Your task to perform on an android device: The fourth product on the list appears to be fascinating and large in size, so I'd like to see more details about it.
Image 0: 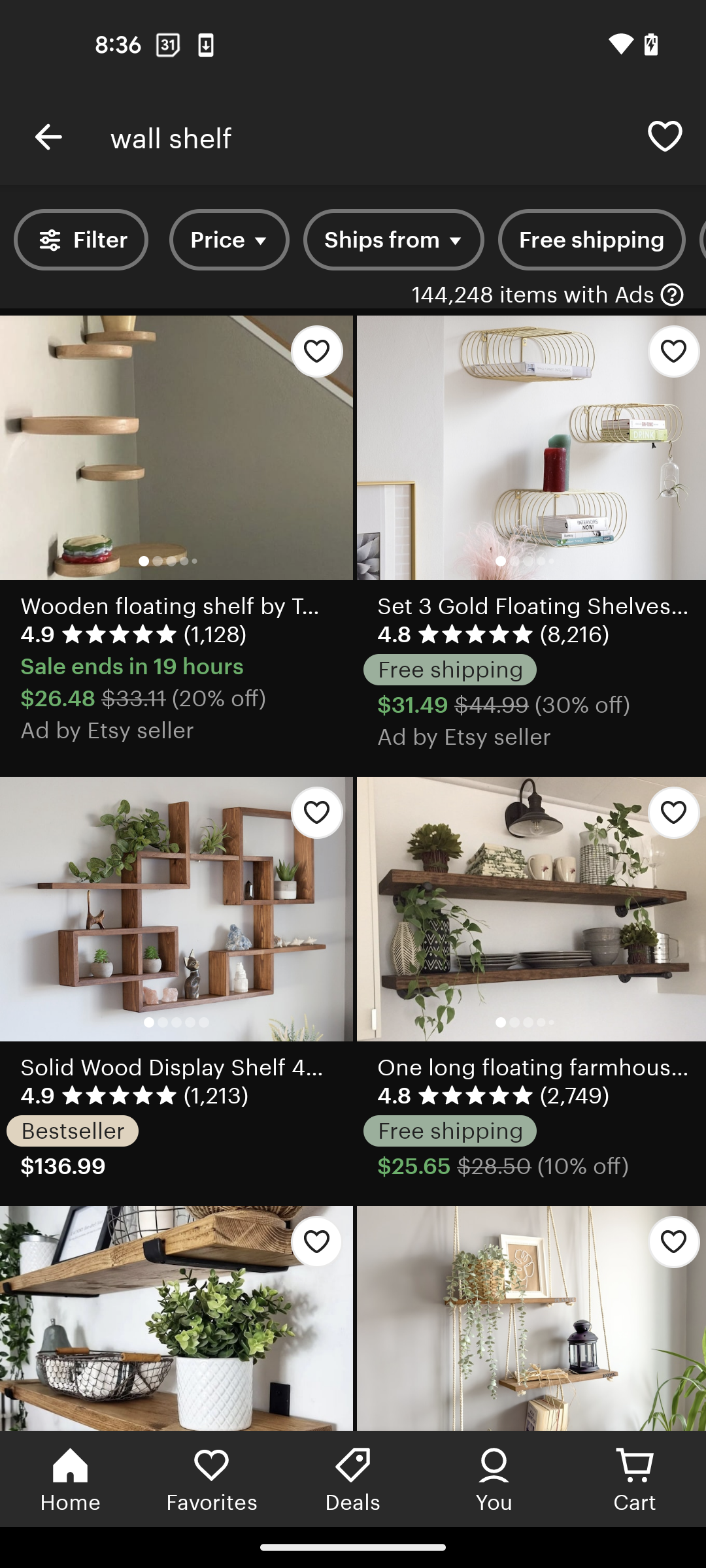
click on the fourth product from the list
Step 0: click (556, 913)
Image 1: 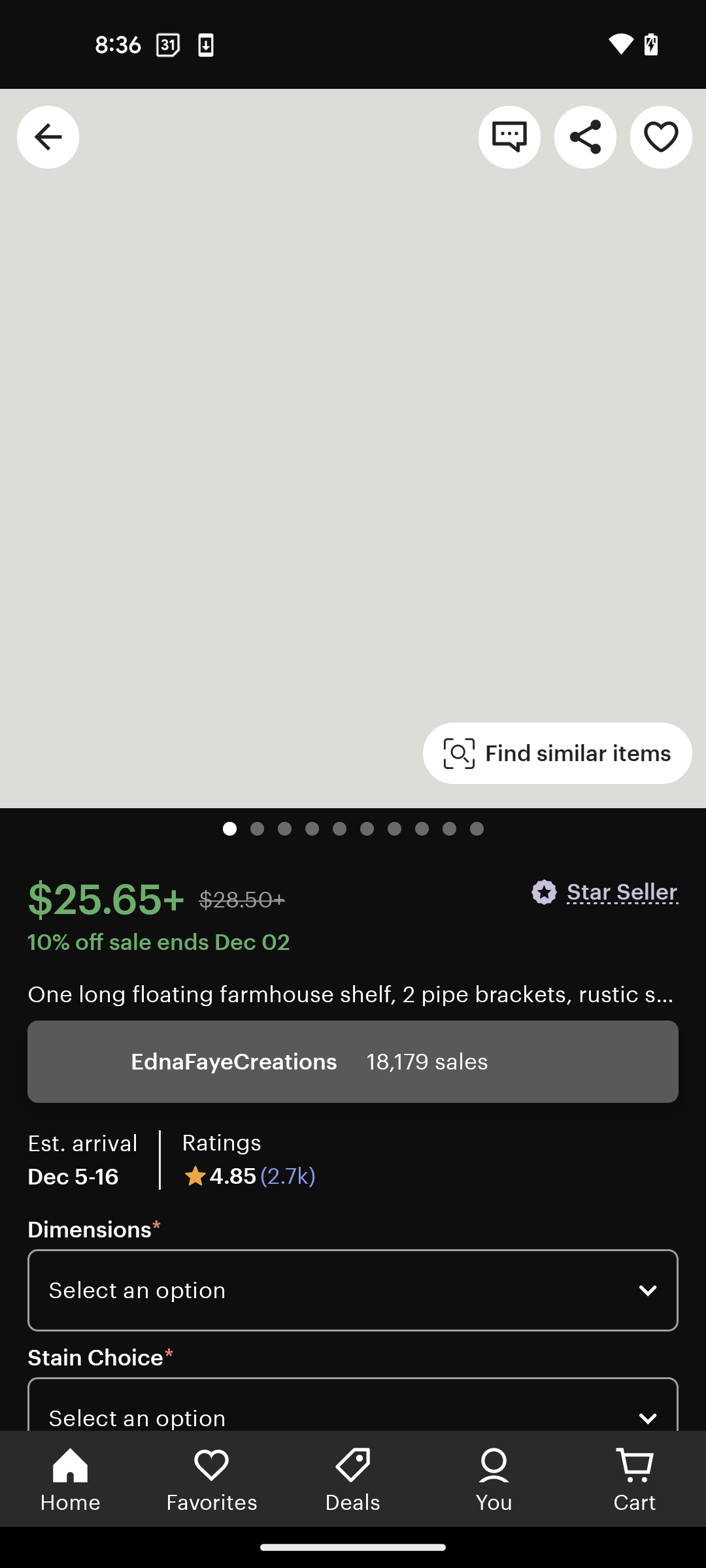
scroll down to see details
Step 1: scroll down